Your task to perform on an android device: Go to Google Fit, Tap on the activities, and view the activity data 
Image 1: 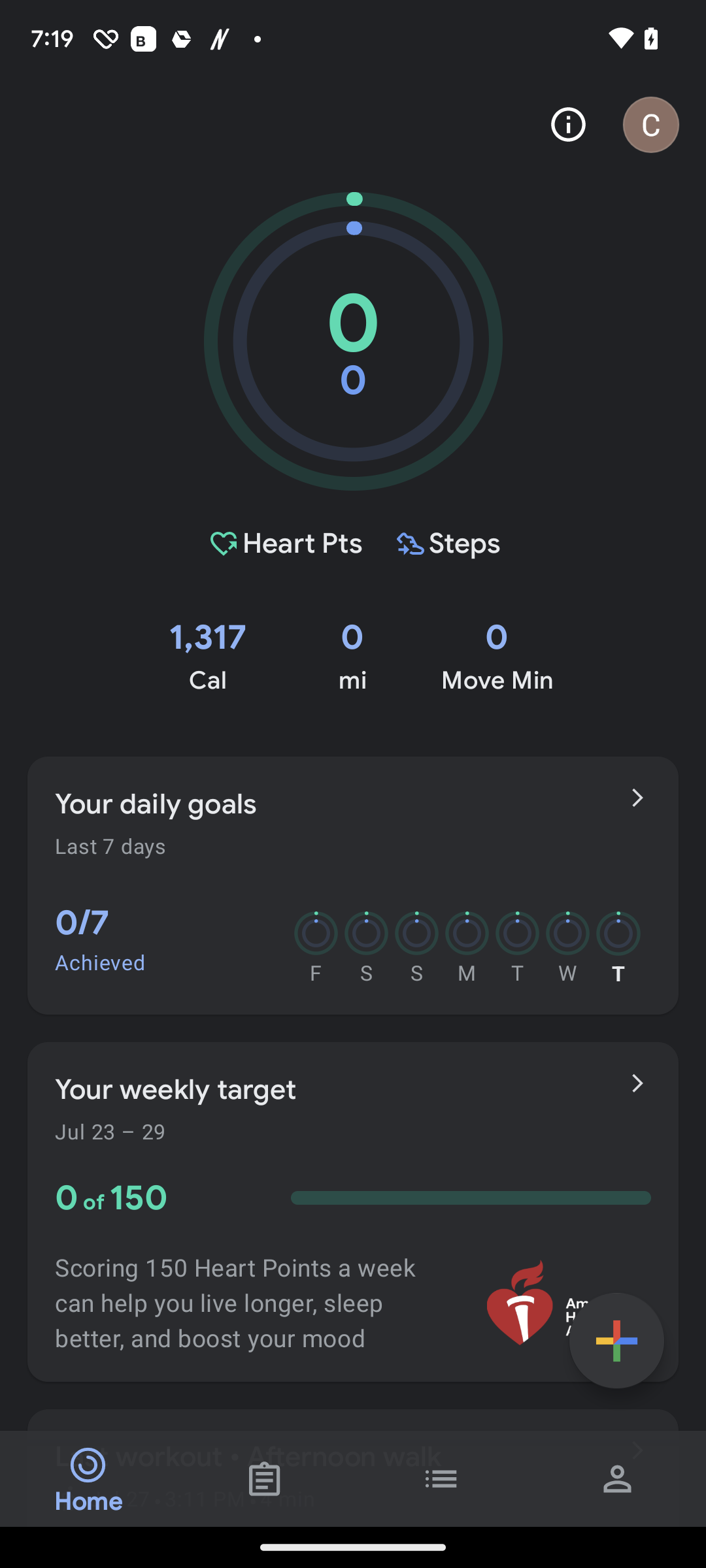
Click on steps after the heart pts 
Step 1: click (465, 544)
Image 2: 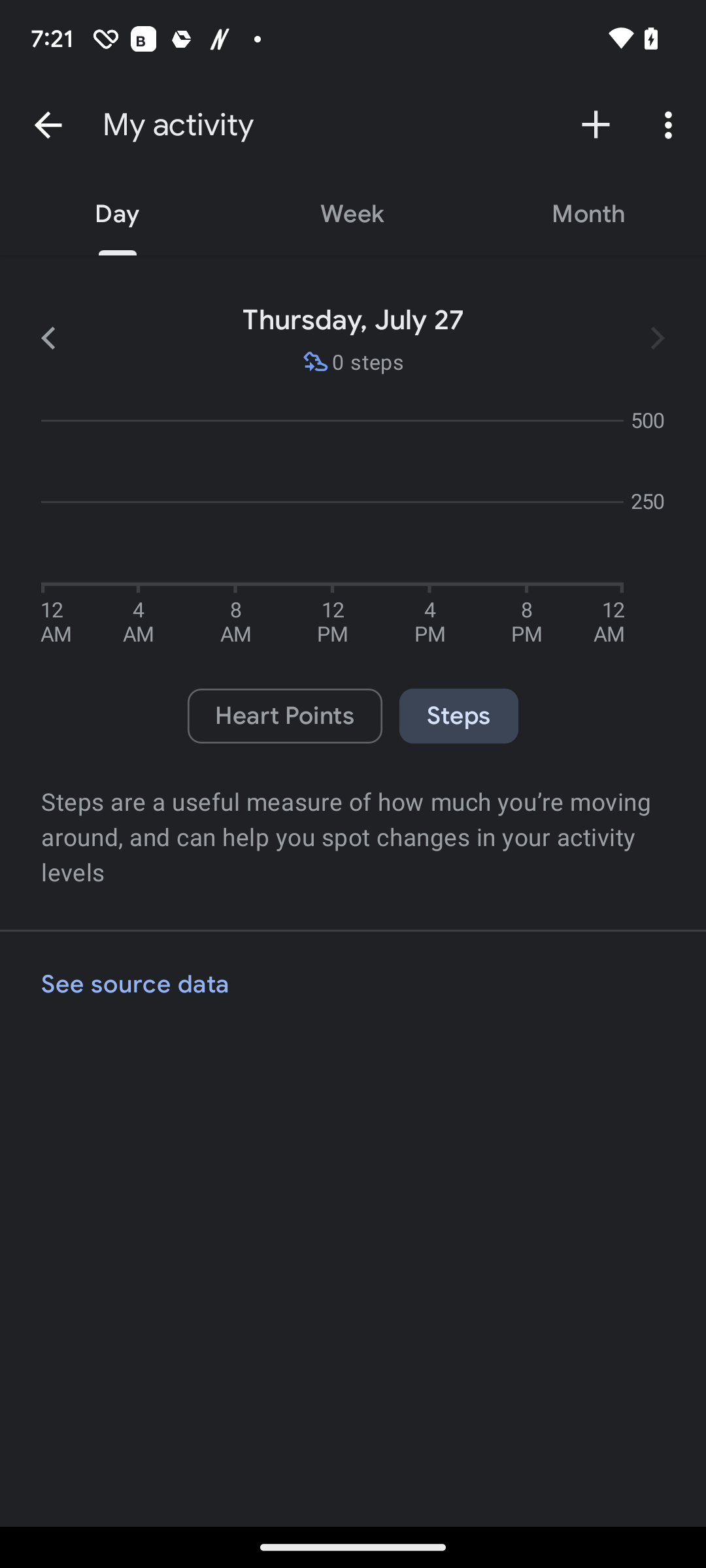
Tap on steps option after the heart points in the middle of the screen
Step 2: click (459, 715)
Image 3: 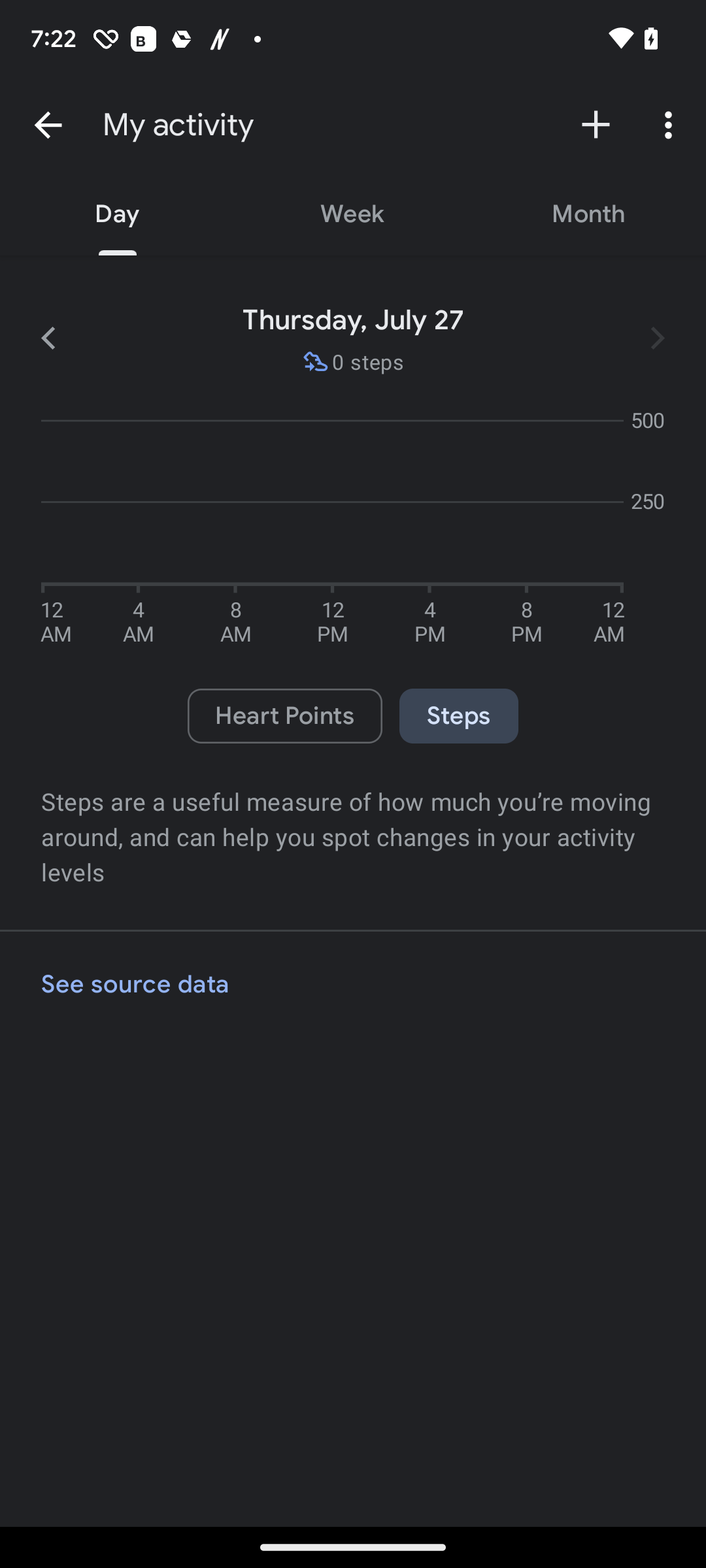
Click on the arrow icon at the top left corner of the screen
Step 3: click (48, 125)
Image 4: 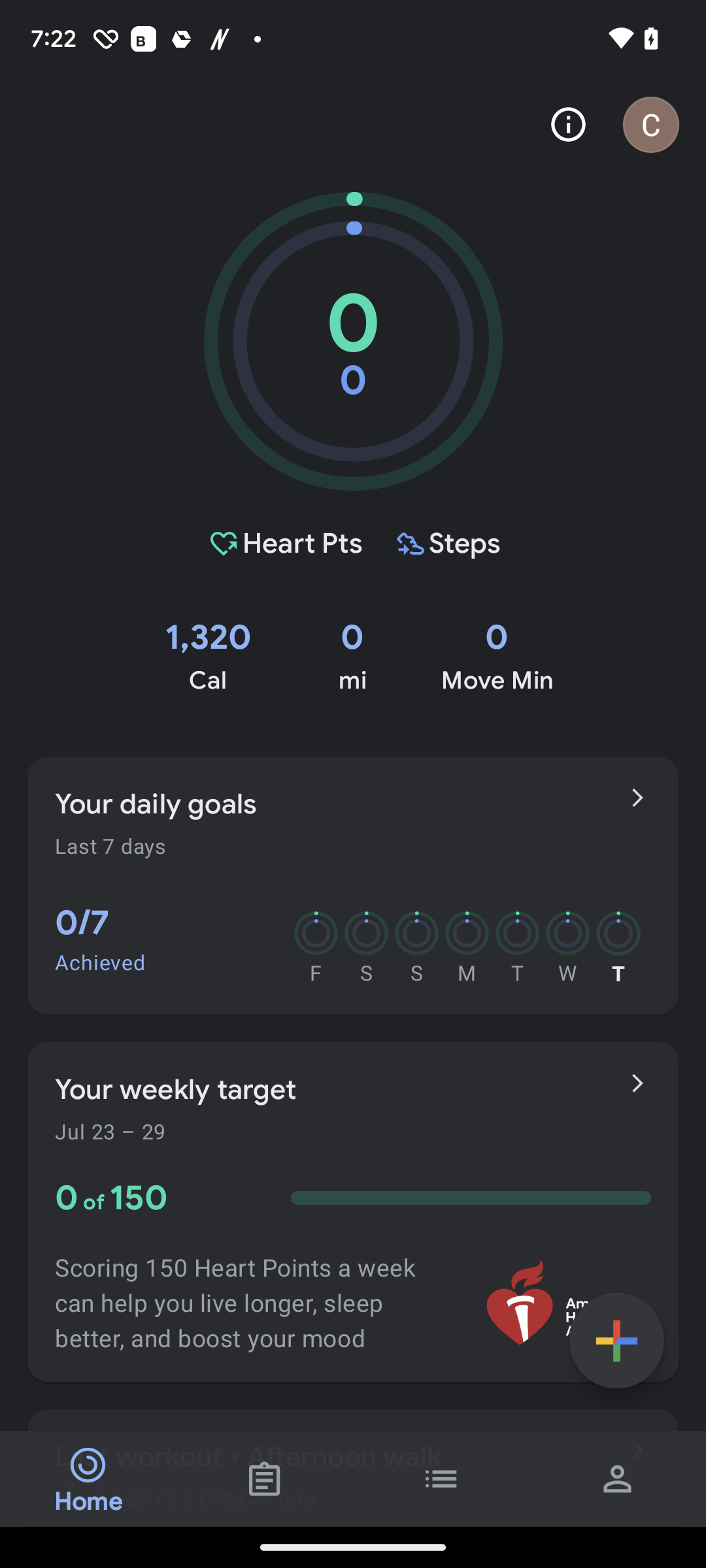
Click on 1320 cal below the heart pts
Step 4: click (208, 637)
Image 5: 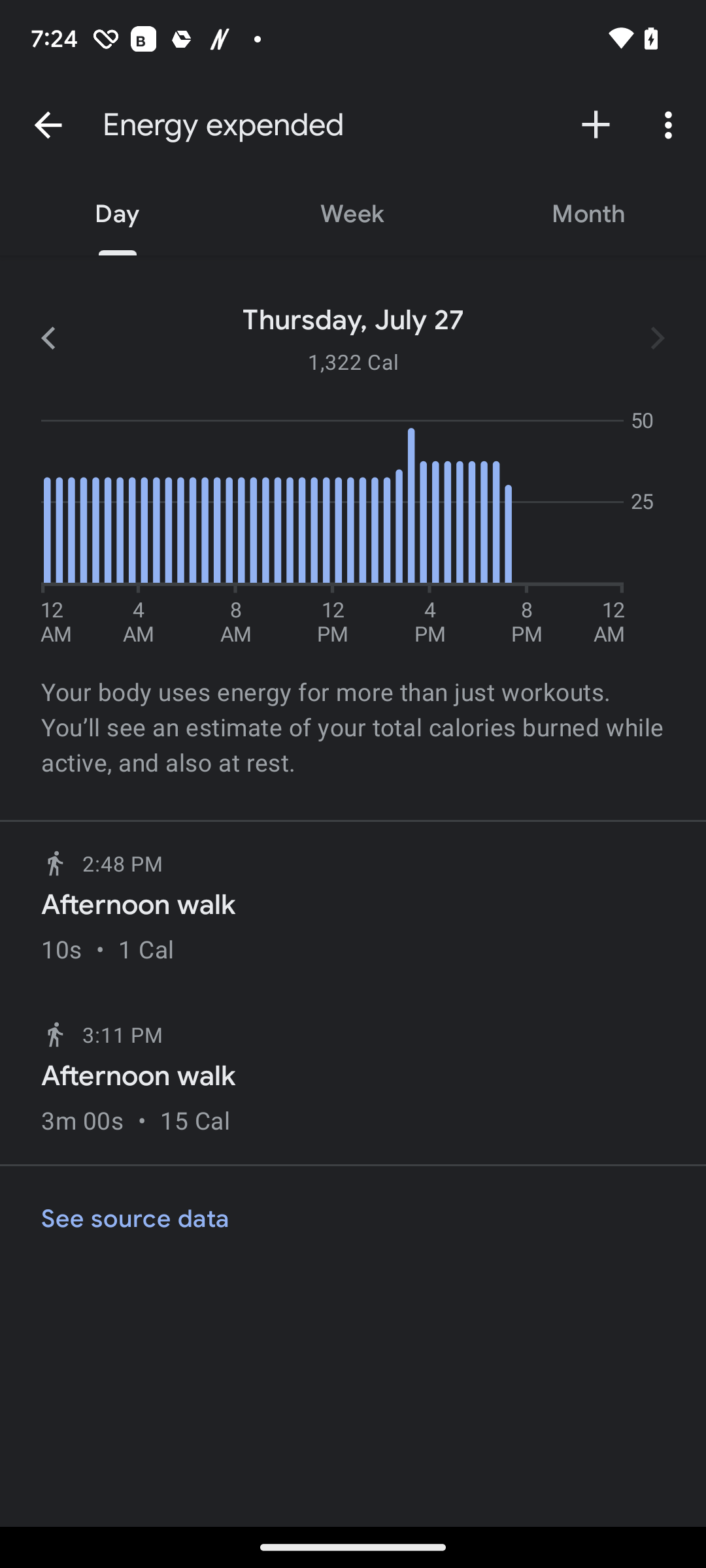
Click on the arrow icon at the top left corner of the screen
Step 5: click (48, 125)
Image 6: 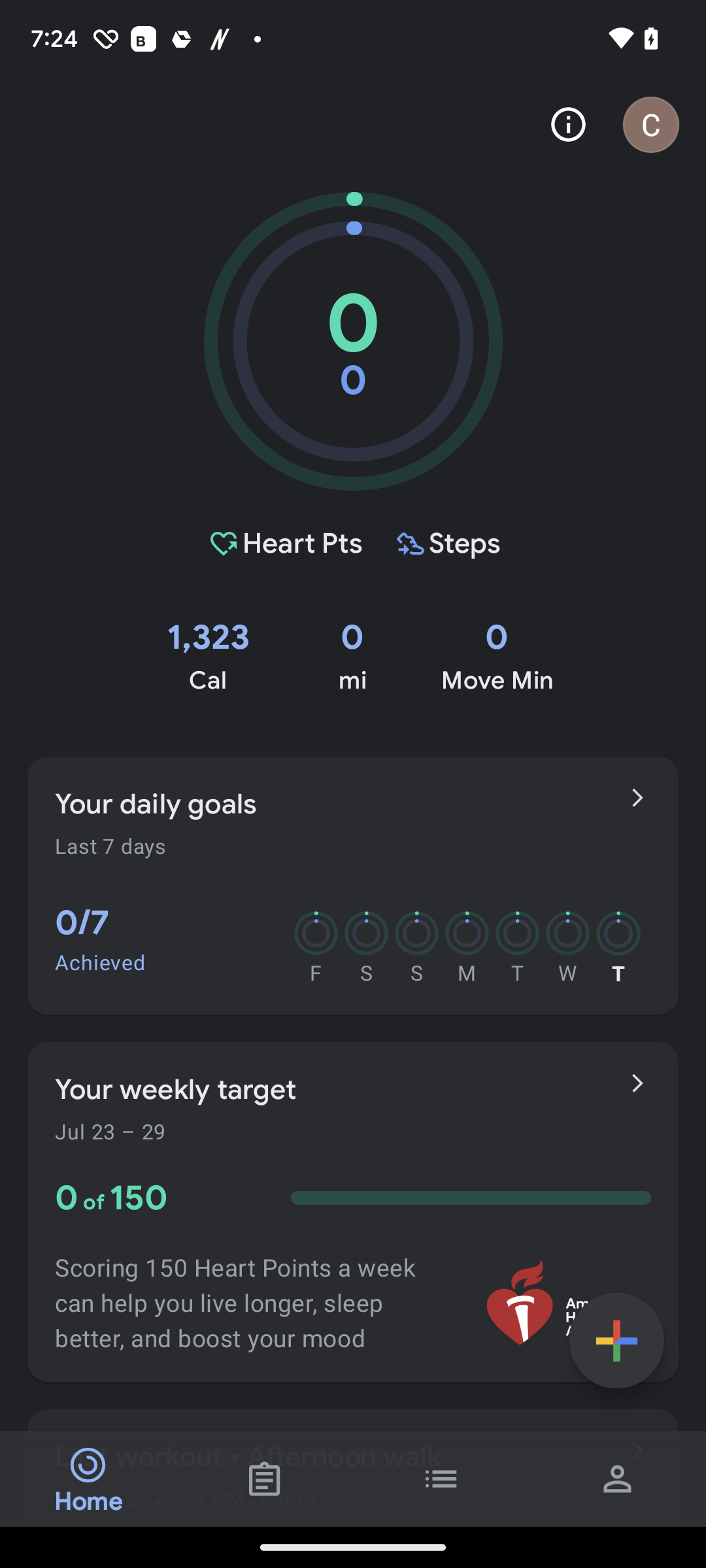
Click on 0 mi before 0 move min
Step 6: click (352, 660)